Your task to perform on an android device: In order to compare exchange rates in KWD to USD using the Calculator app, I need to know how much 800 Kuwaiti Dinar will be converted to US dollars
Image 0: 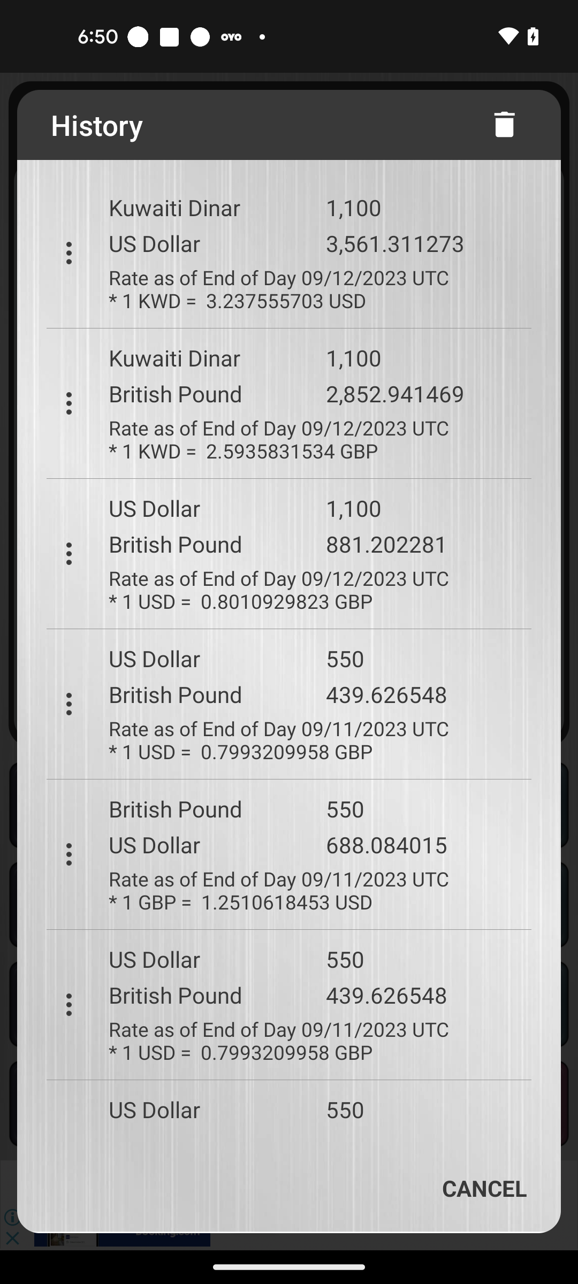
Go back to the previous page
Step 0: press back button
Image 1: 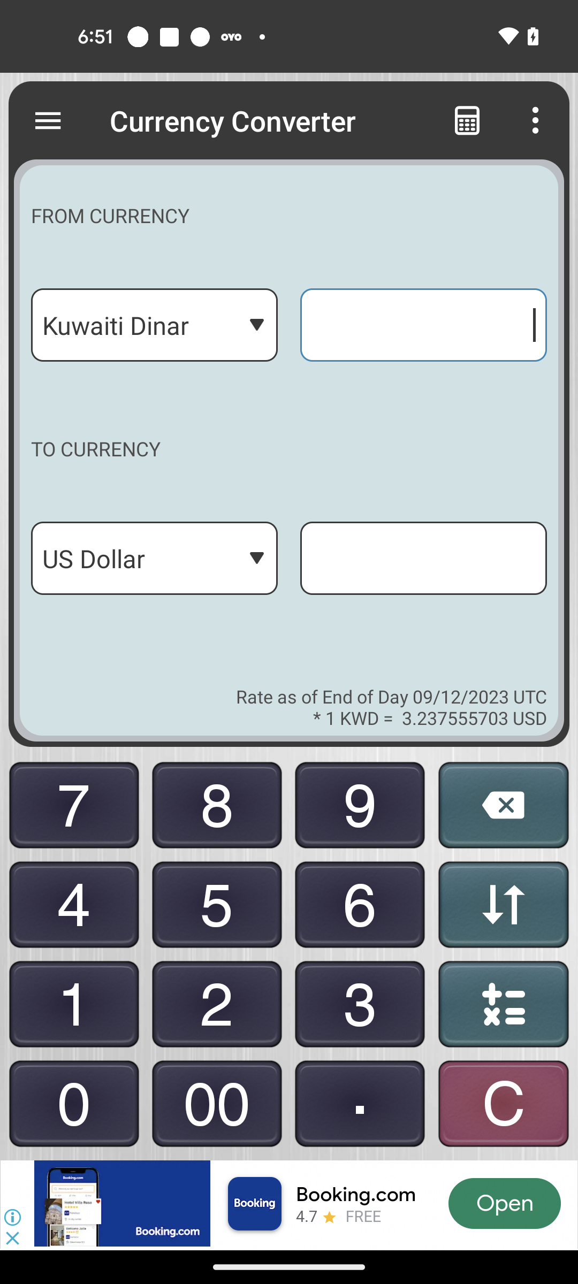
Enter the 800 KWD
Step 1: click (217, 805)
Image 2: 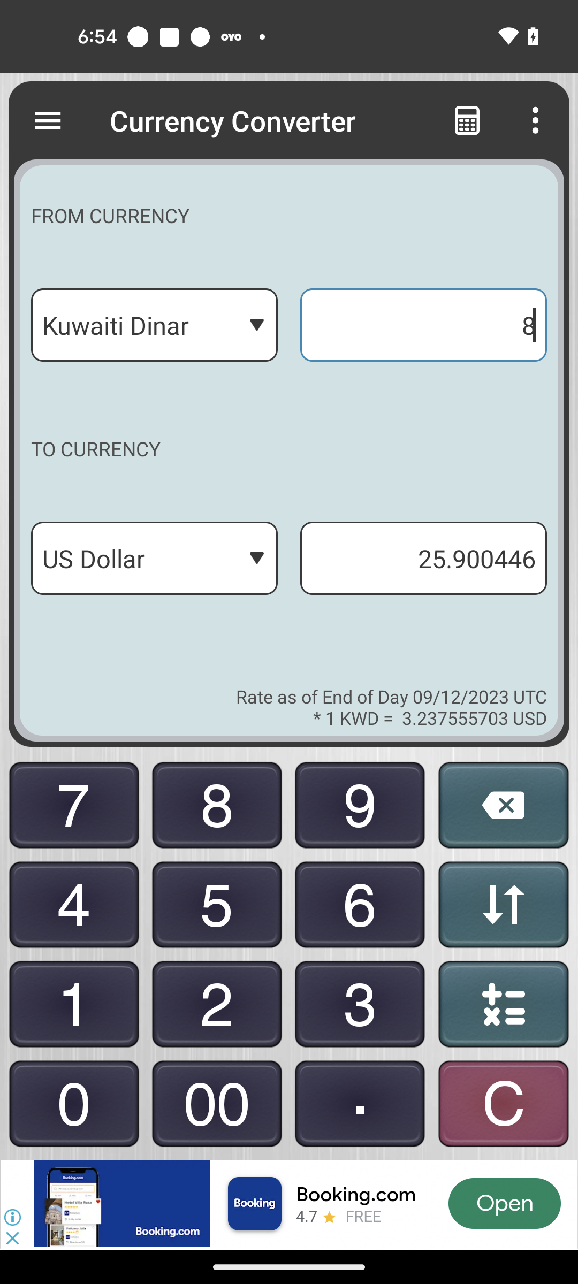
Enter the 800 KWD
Step 2: click (217, 1104)
Image 3: 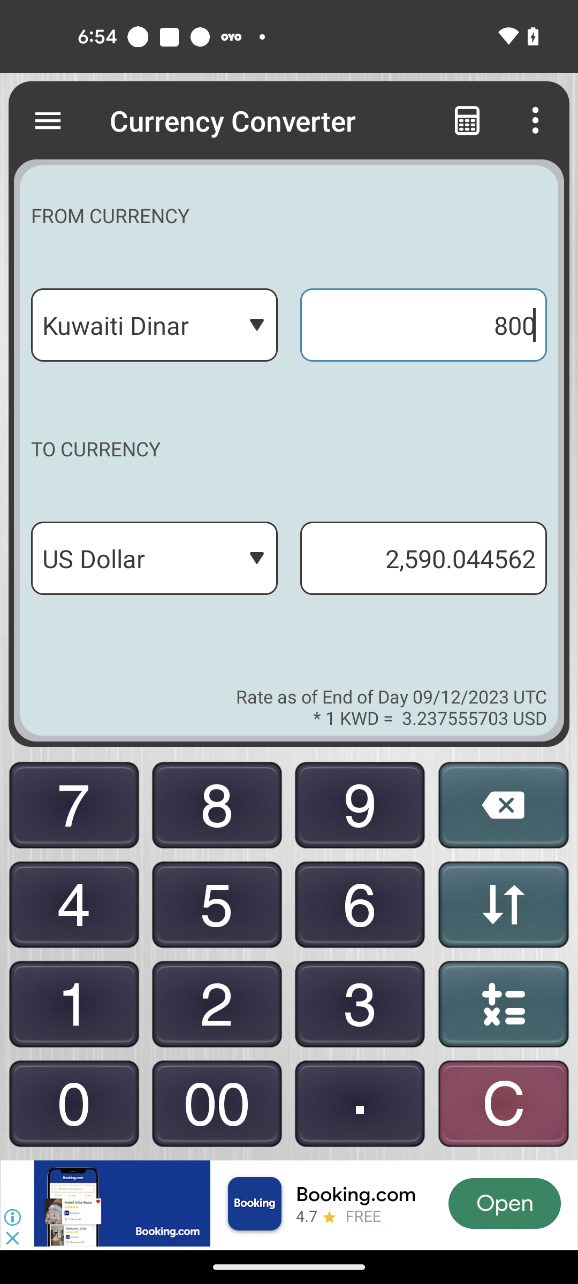
Click on the Three dots icon at the top right corner of the screen
Step 3: click (535, 120)
Image 4: 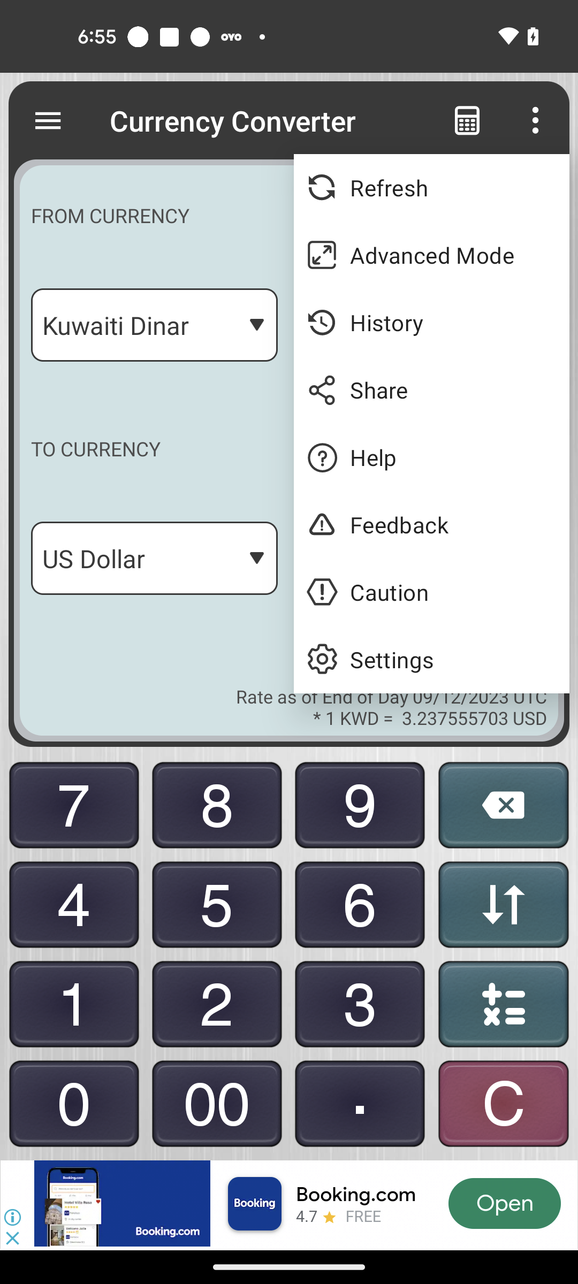
Click on the History option
Step 4: click (448, 322)